Your task to perform on an android device: Complete your first lesson, in which you have to select the correct image of the Dutch word on the Duolingo app.
Image 1: 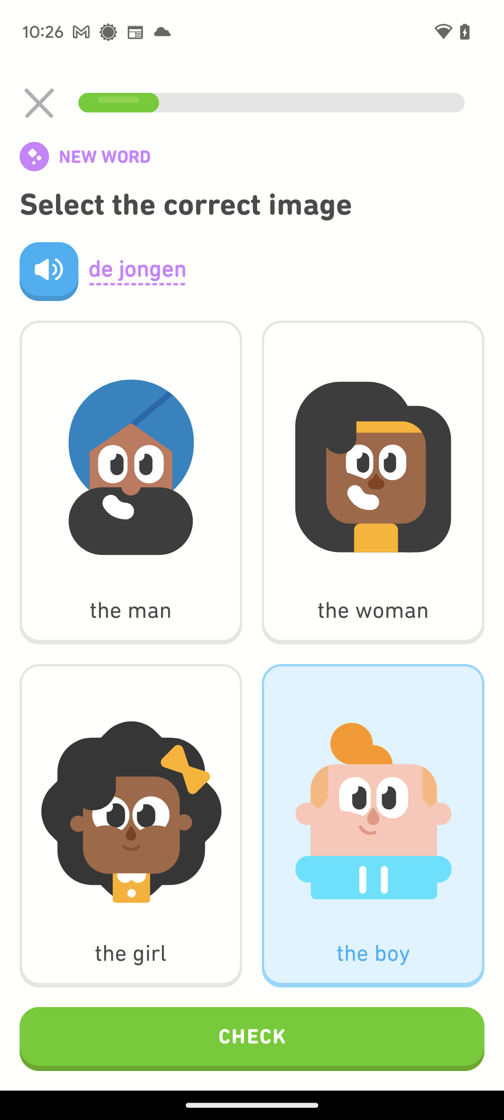
At the bottom of the screen, click on CHECK.
Step 1: click (252, 1039)
Image 2: 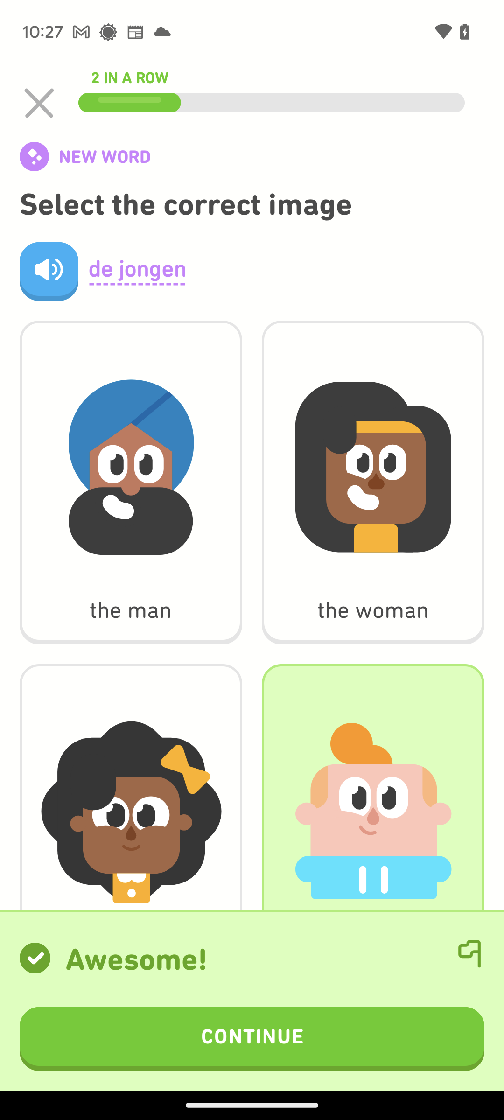
At the bottom of the screen, click on CONTINUE.
Step 2: click (252, 1039)
Image 3: 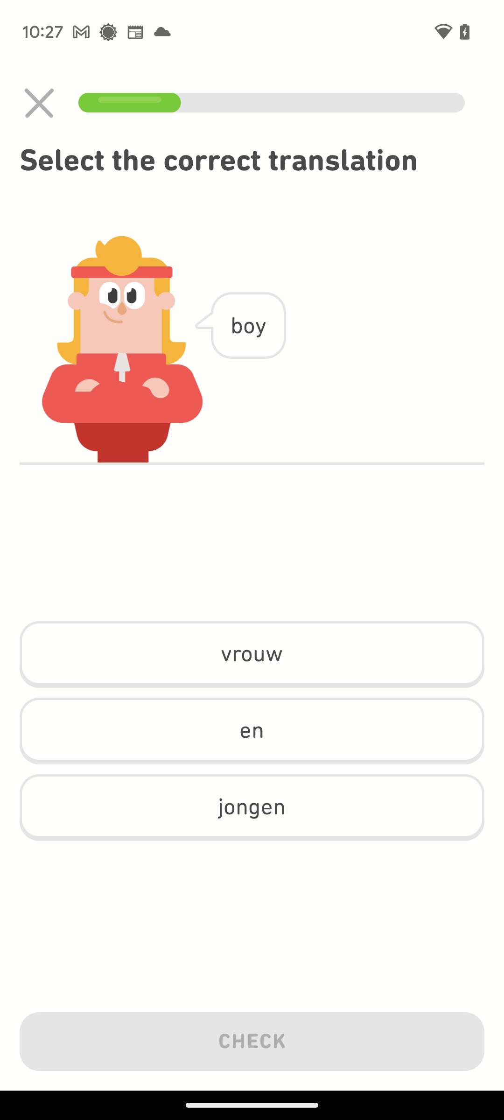
Click on the option jongen.
Step 3: click (252, 806)
Image 4: 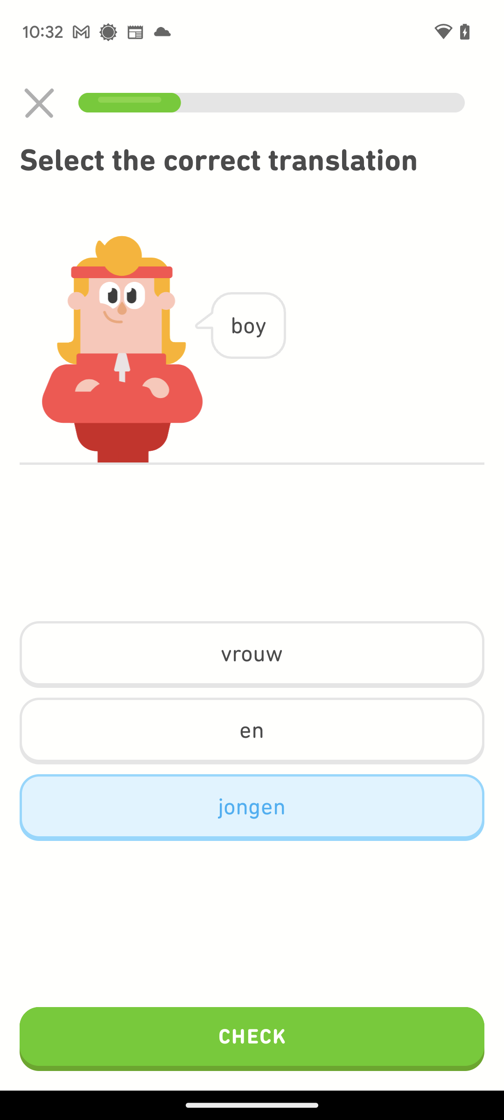
At the bottom of the screen, click on CHECK.
Step 4: click (252, 1039)
Image 5: 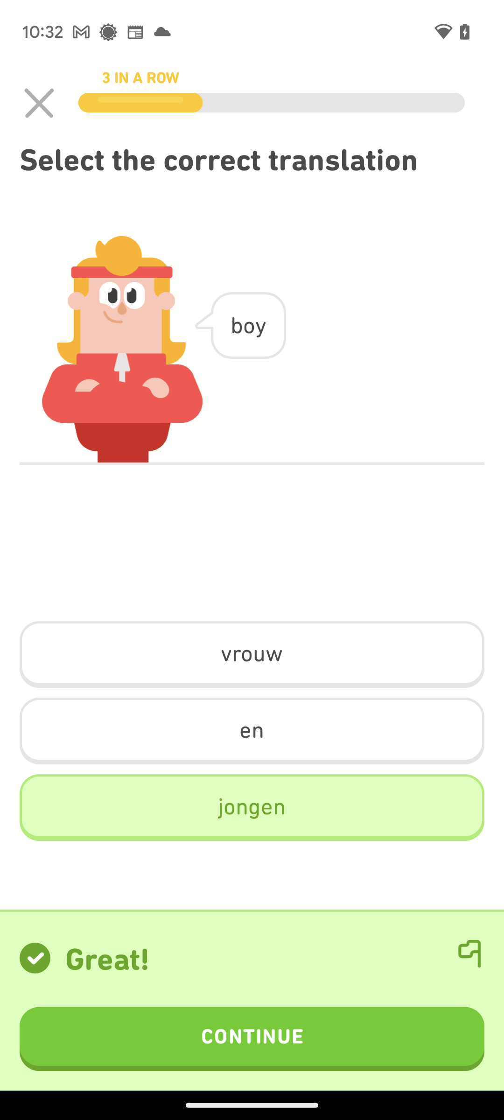
At the bottom of the screen, click on CONTINUE.
Step 5: click (252, 1039)
Image 6: 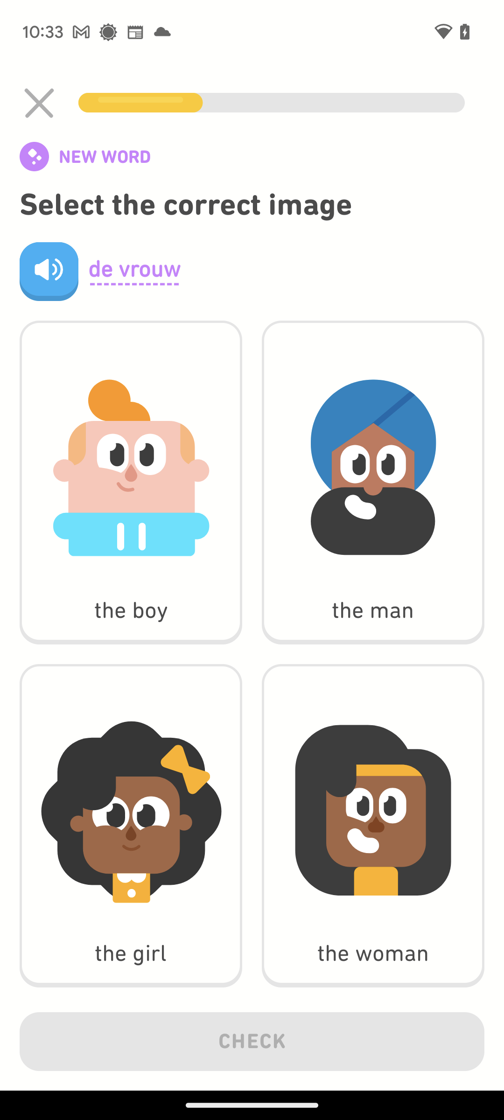
Click on the last image of the woman.
Step 6: click (373, 825)
Image 8: 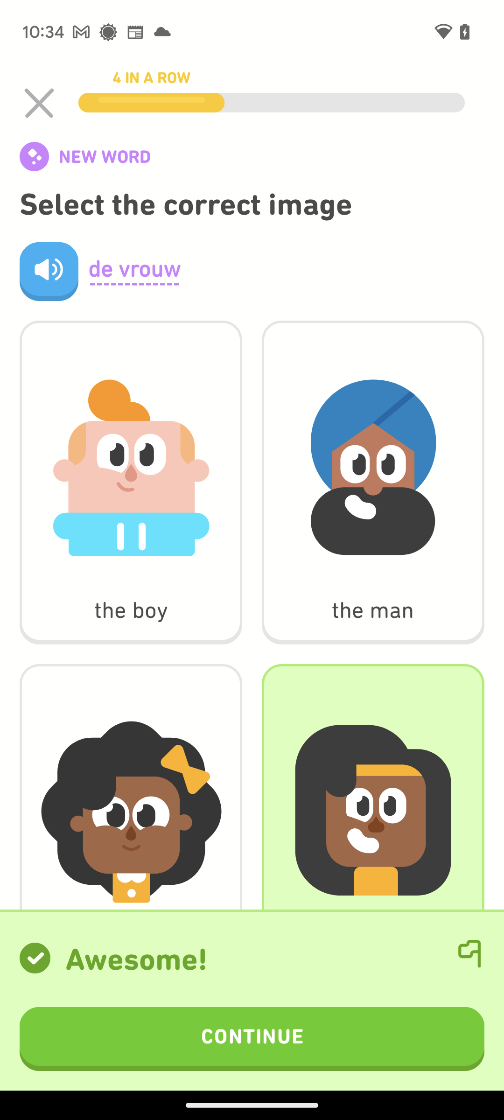
At the bottom of the screen, click on CONTINUE.
Step 8: click (252, 1039)
Image 9: 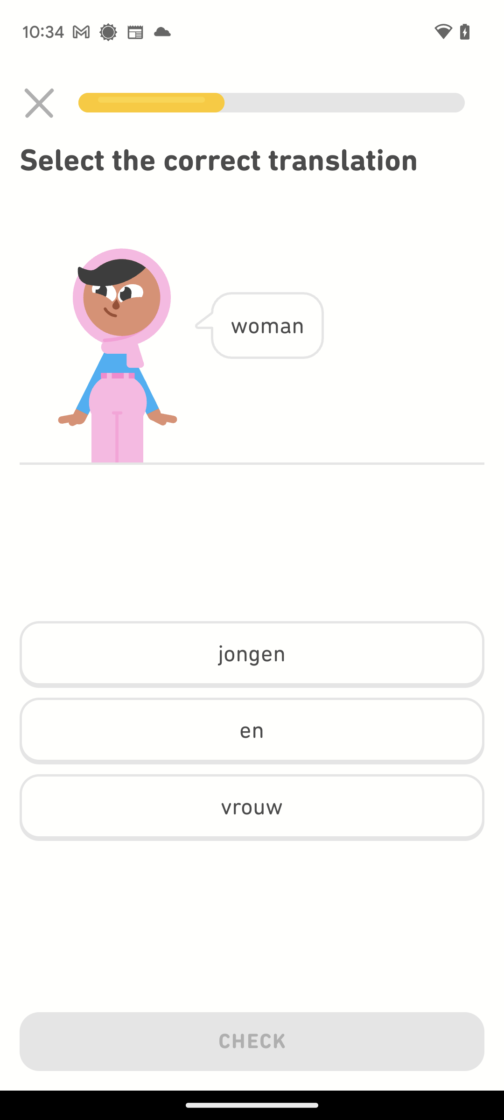
Click on the vrouw.
Step 9: click (252, 806)
Image 10: 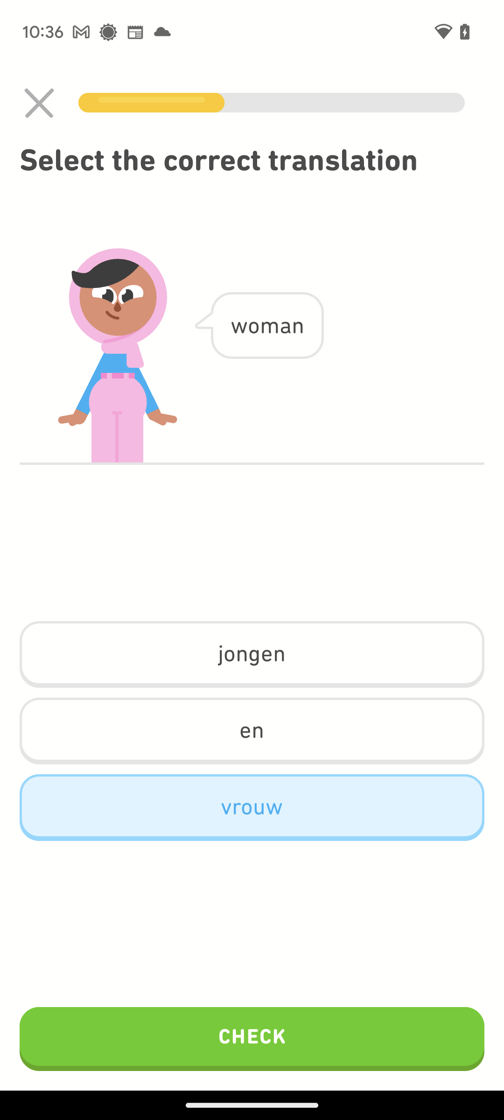
At the bottom of the screen, click on CHECK.
Step 10: click (252, 1039)
Image 11: 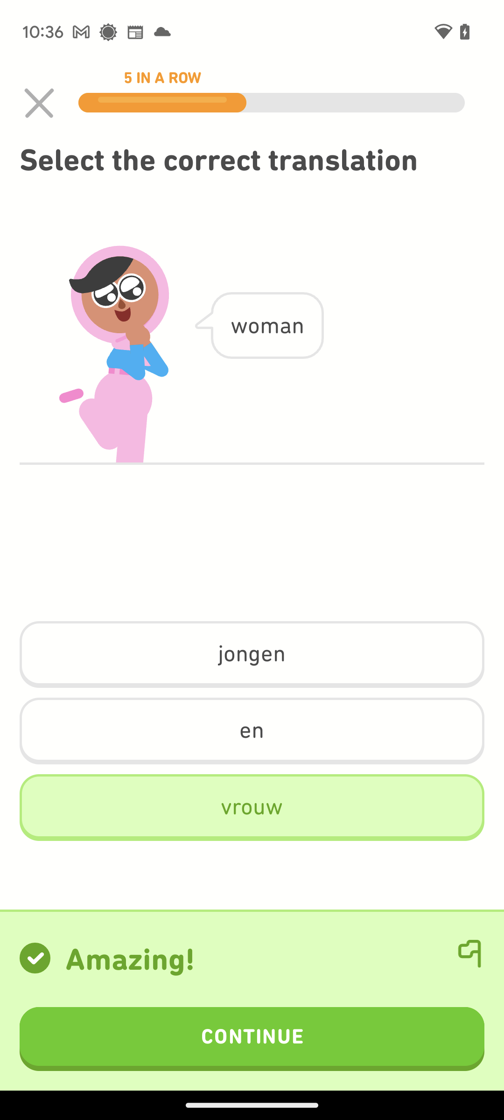
At the bottom of the screen, click on CONTINUE.
Step 11: click (252, 1039)
Image 12: 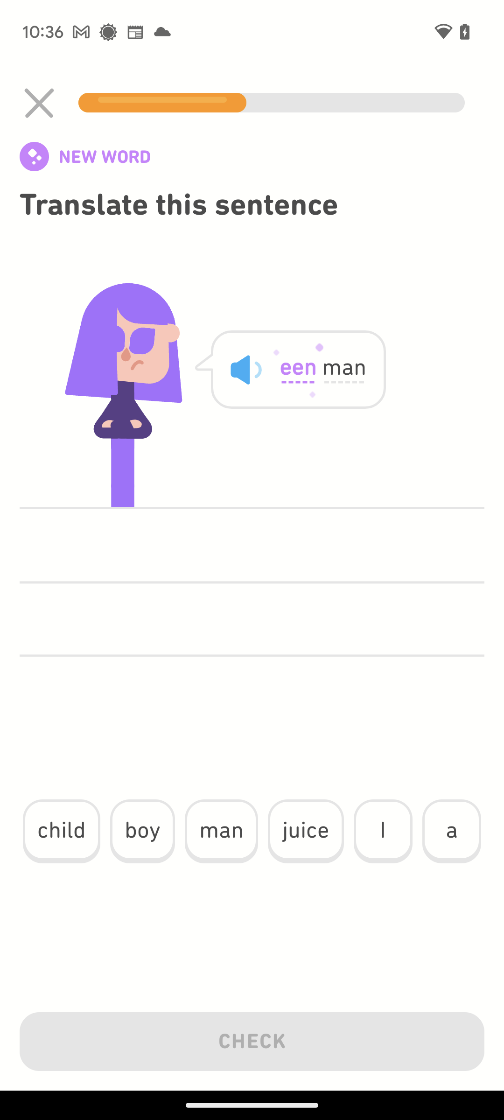
Click on a.
Step 12: click (452, 831)
Image 13: 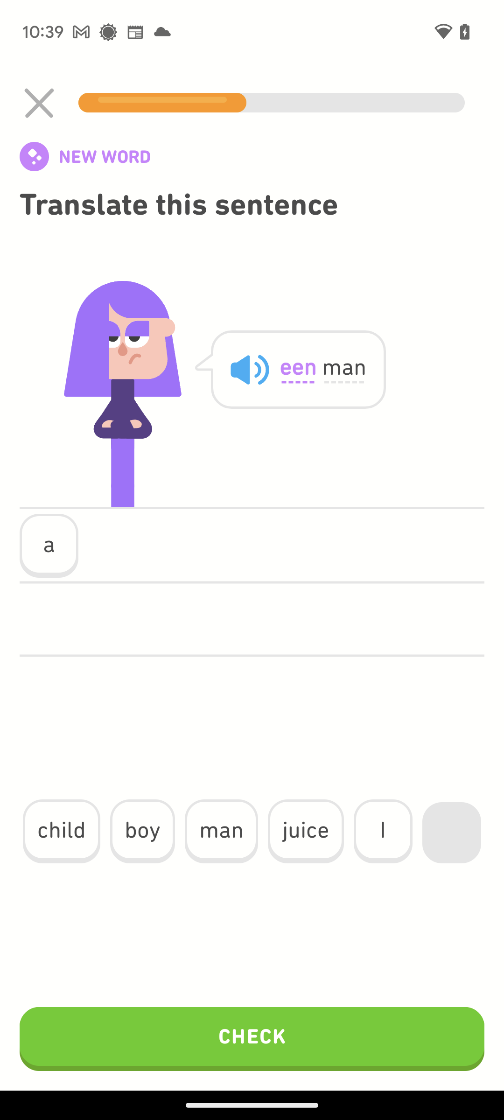
At the bottom of the screen, click on CHECK.
Step 13: click (252, 1039)
Image 14: 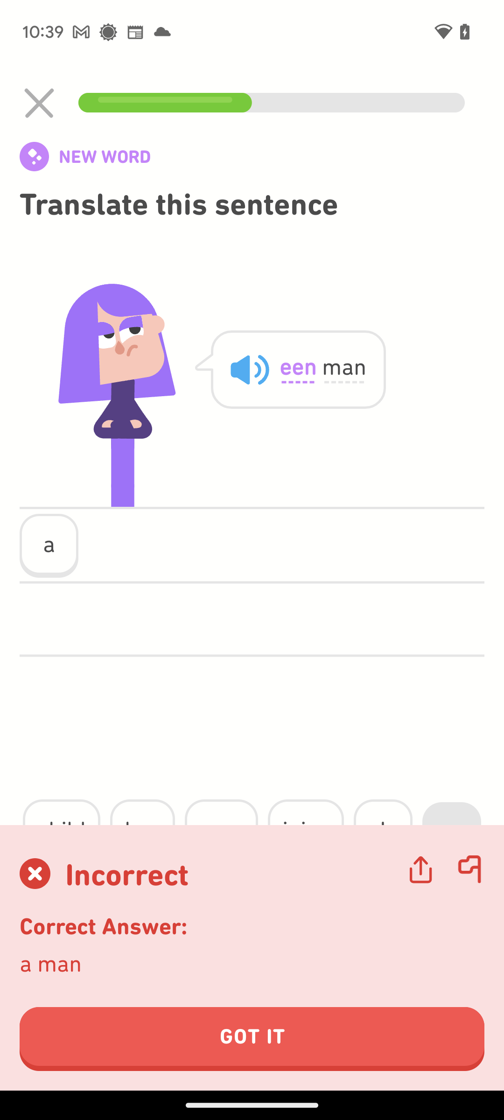
At the bottom of the screen, click on GOT IT.
Step 14: click (252, 1039)
Image 15: 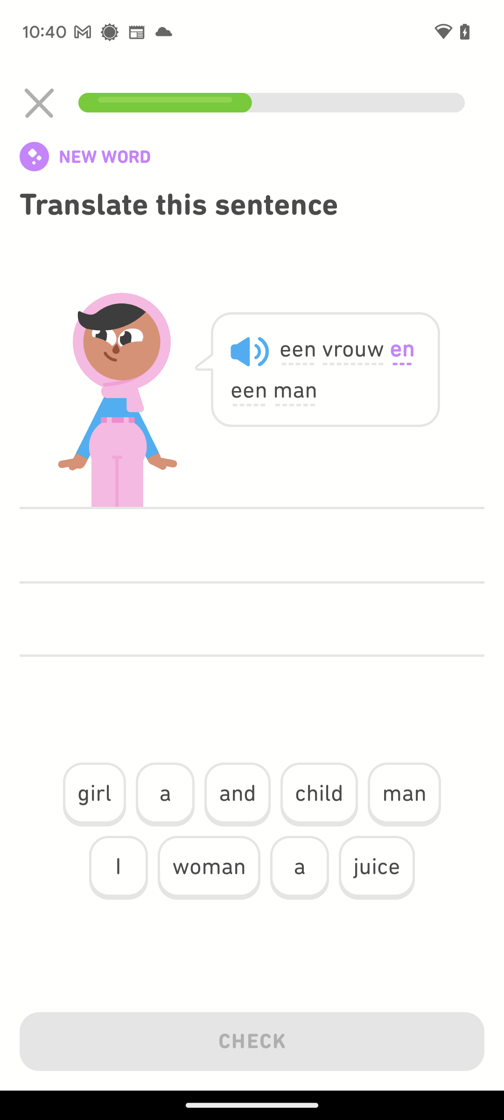
At the bottom of the screen, click on GOT IT.
Step 15: wait
Image 16: 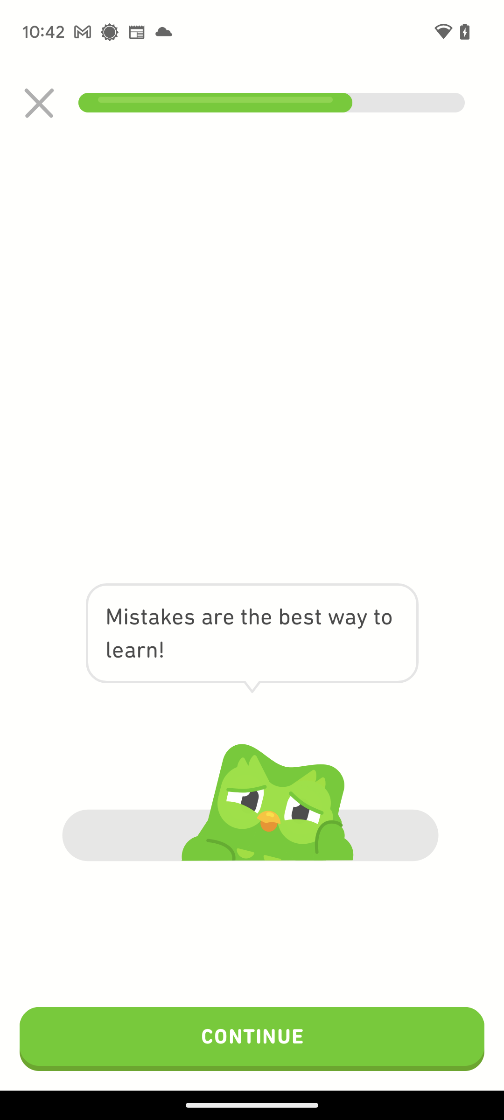
At the bottom of the screen, click on CONTINUE.
Step 16: click (252, 1039)
Image 17: 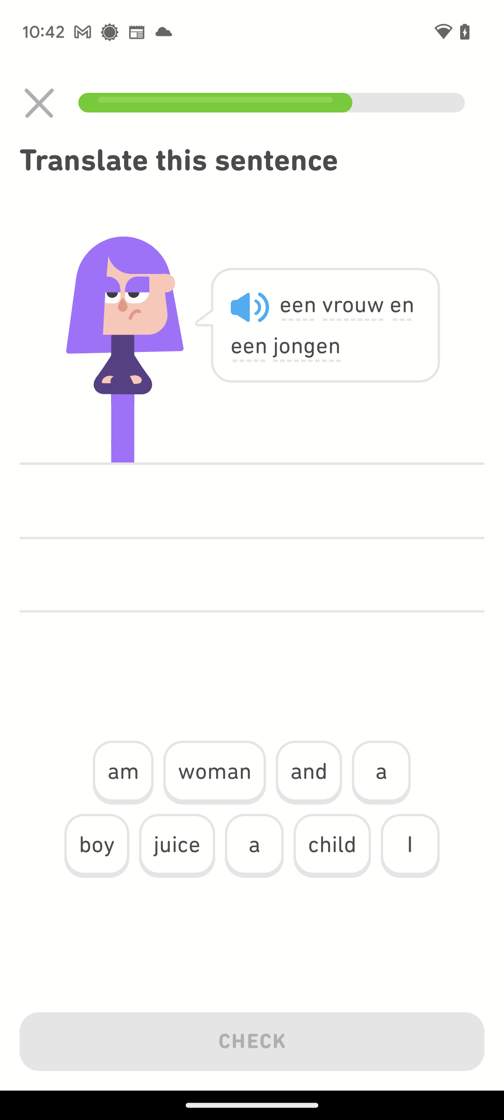
At the bottom of the screen, click on CONTINUE.
Step 17: wait
Image 18: 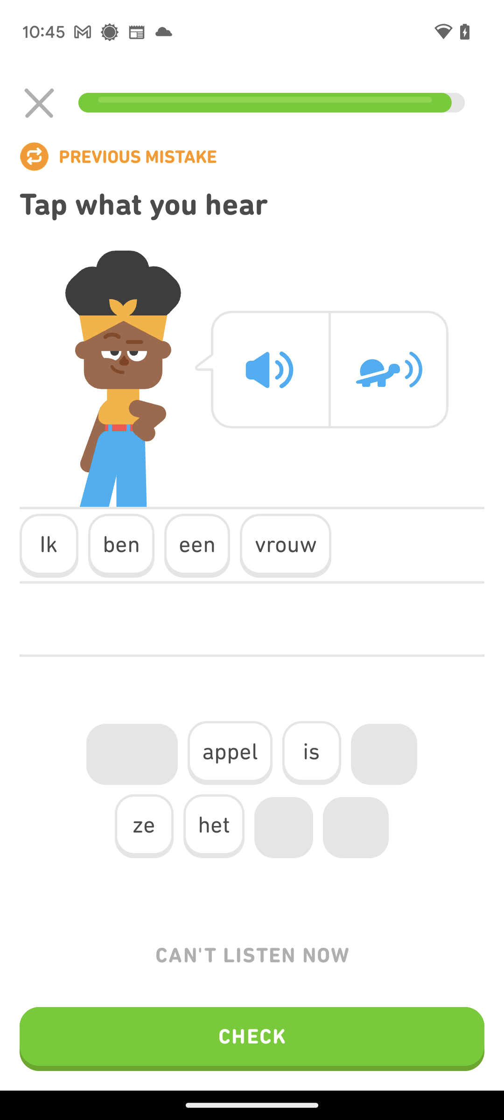
At the bottom of the screen, click on CHECK.
Step 18: click (252, 1039)
Image 19: 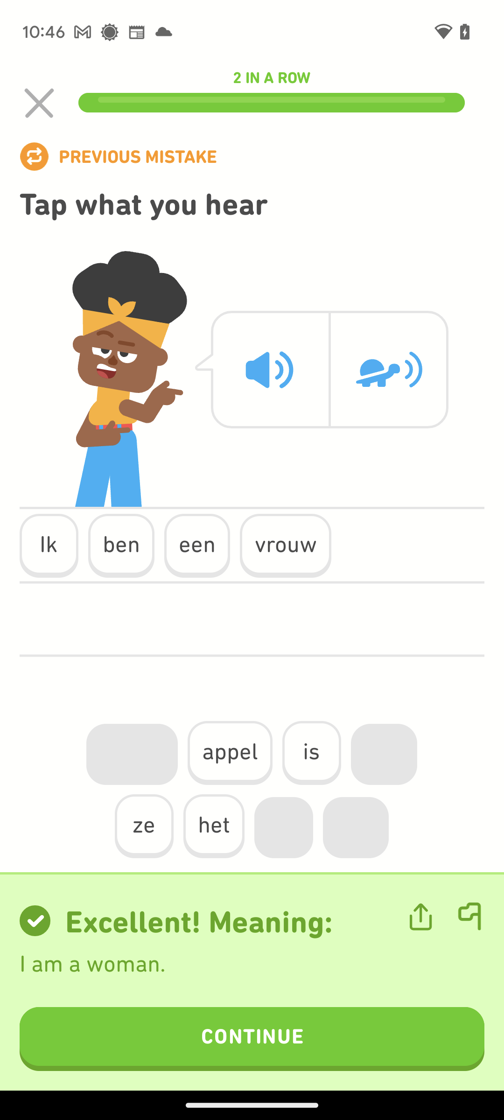
At the bottom of the screen, click on CONTINUE.
Step 19: click (252, 1039)
Image 20: 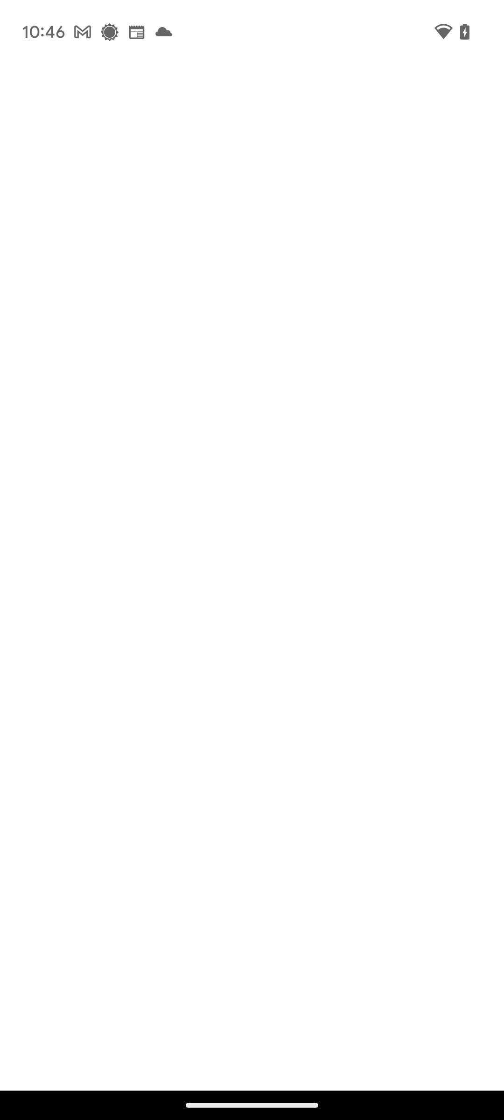
At the bottom of the screen, click on CONTINUE.
Step 20: wait